Your task to perform on an android device: I organized a book club meeting, so I would like to set a reminder with the title and description of A Book Club Meeting, Remind me for the club meeting on October 1, 2023 at 1:00 pm and send it to all my colleagues Invite to this event on reminder app
Image 0: 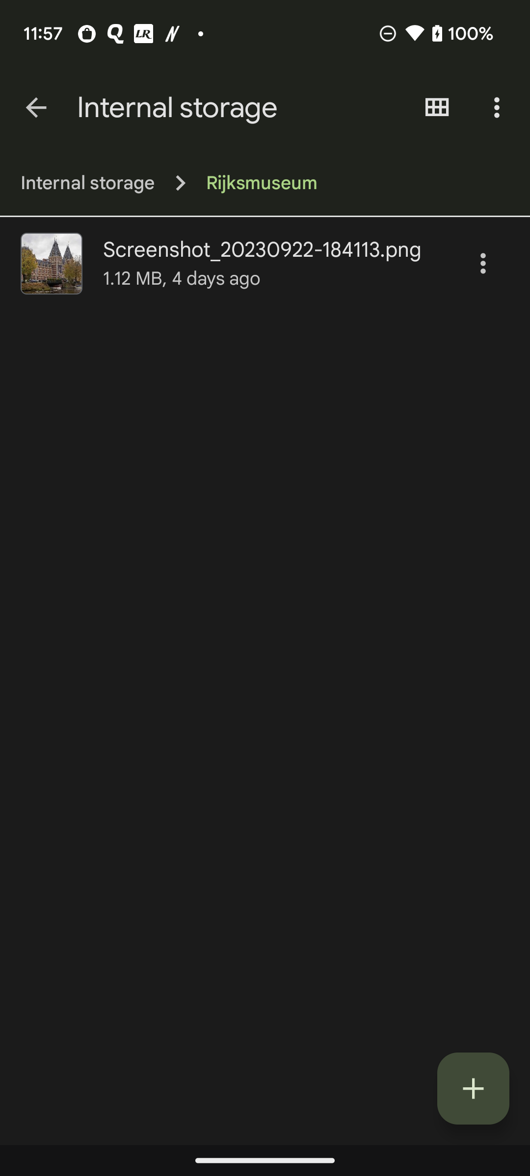
Open the Reminder app
Step 0: open app "Reminder"
Image 1: 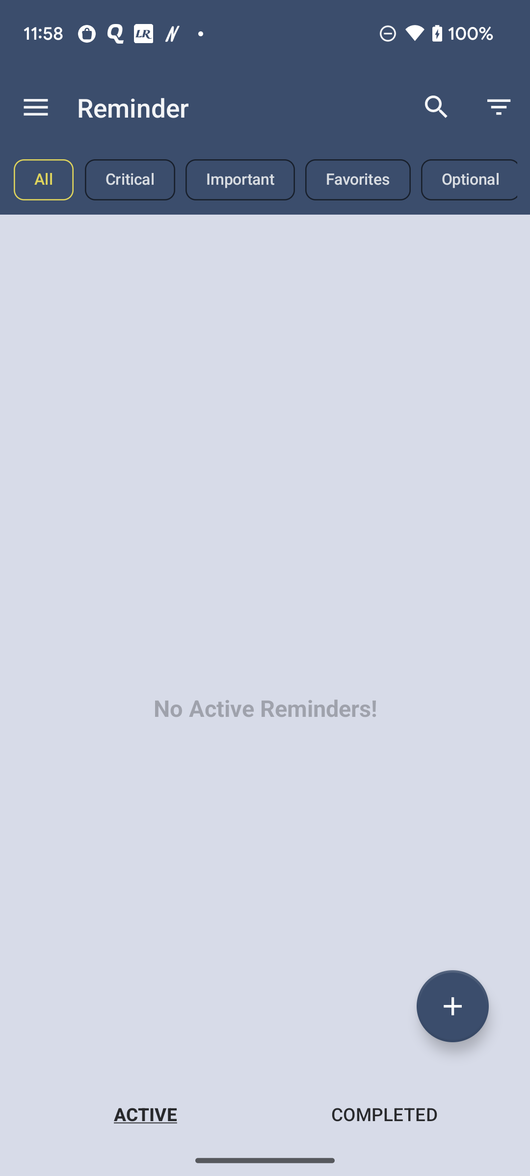
Click on the plus icon at the bottom of the screen
Step 1: click (452, 1006)
Image 2: 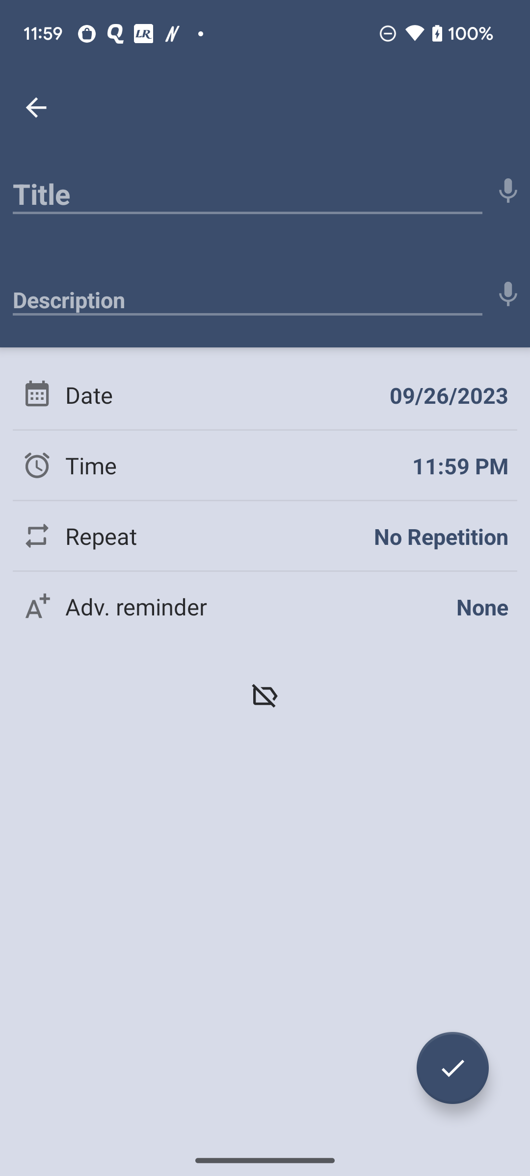
Click on the Title name 
Step 2: click (247, 189)
Image 3: 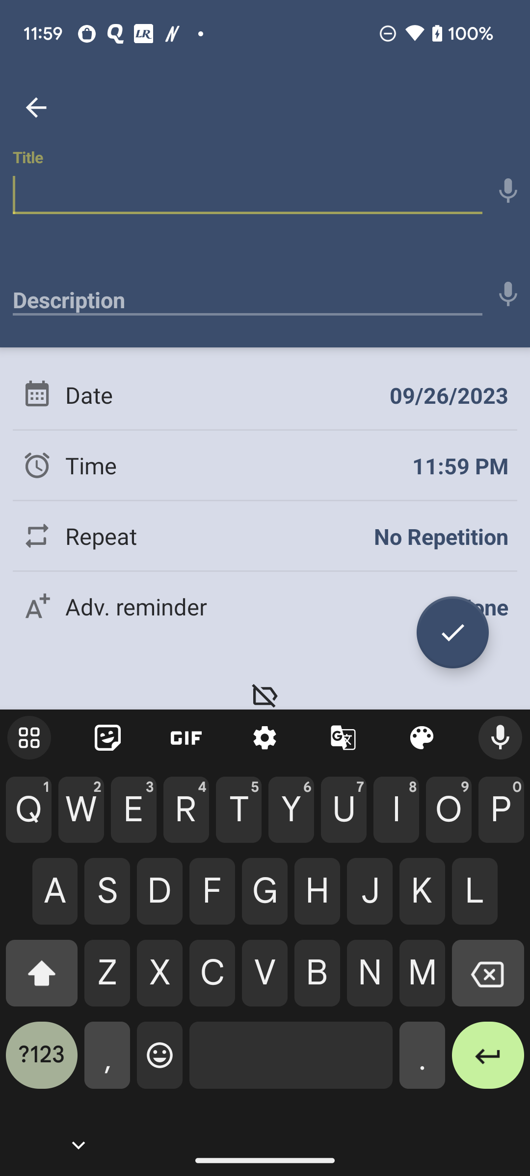
Type A Book Club Meeting in Title bar
Step 3: type "A Book Club Meeting"
Image 4: 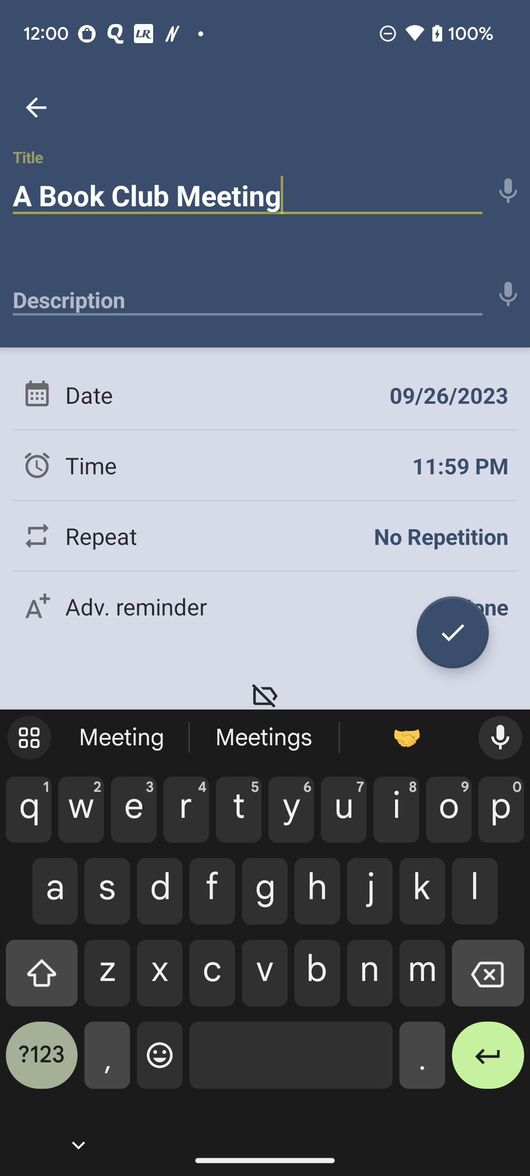
Click on the right tick icon 
Step 4: click (452, 632)
Image 5: 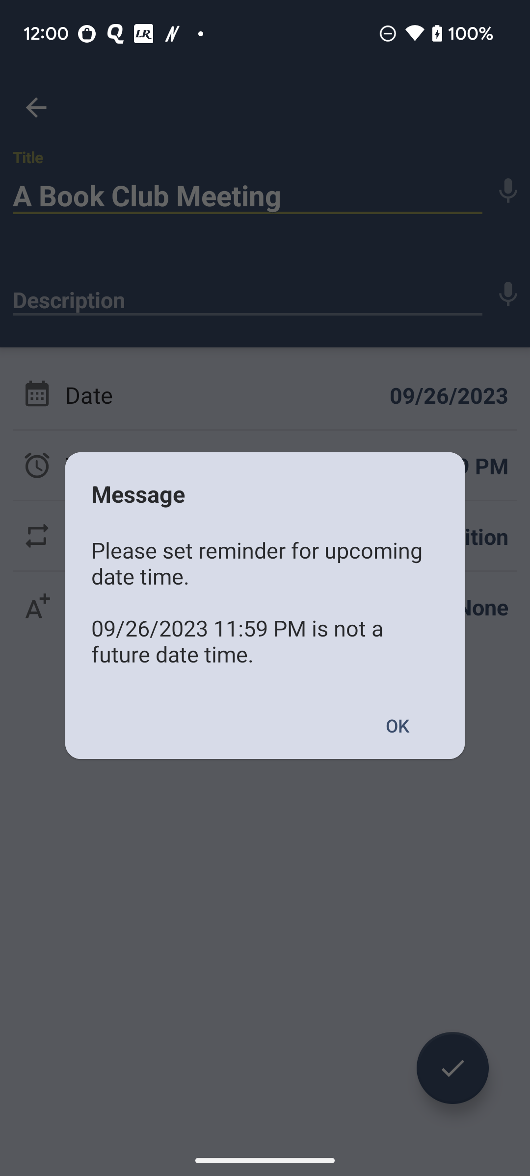
Click on the ok 
Step 5: click (397, 725)
Image 6: 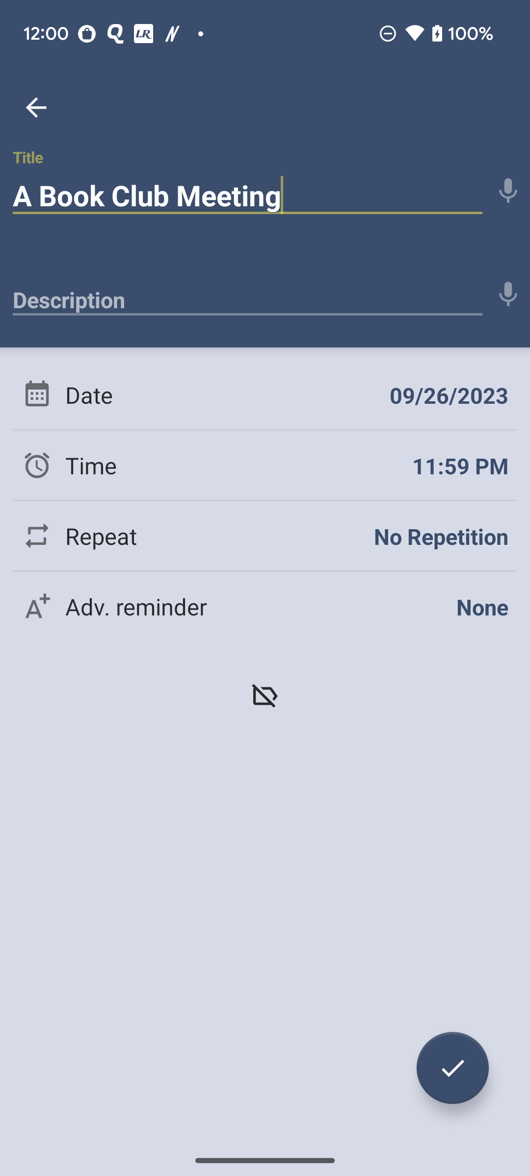
Click on the Description name 
Step 6: click (247, 294)
Image 7: 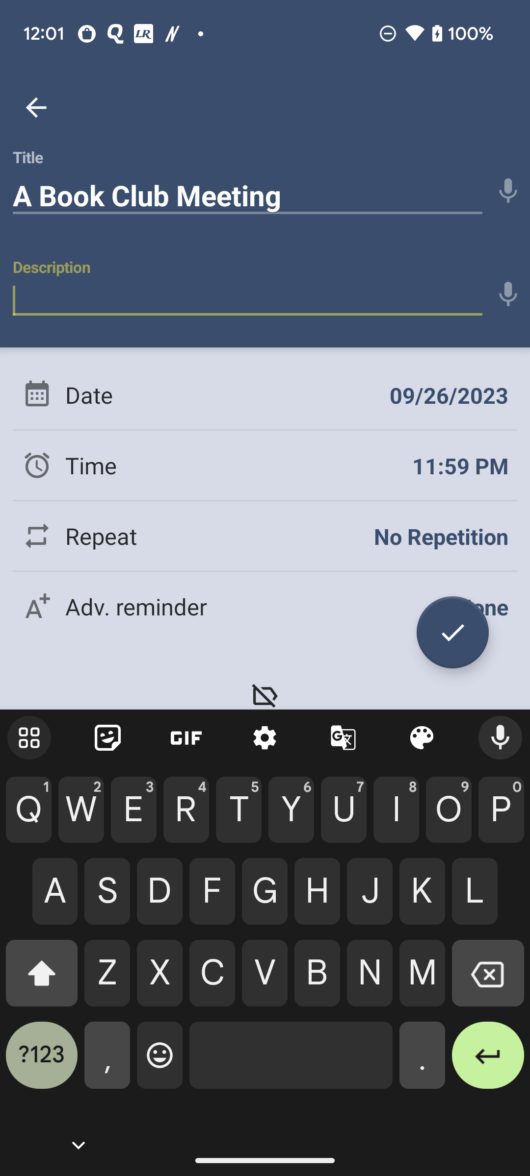
Type Remind me for the club meeting in Description bar 
Step 7: type "Remind me for the club meeting"
Image 8: 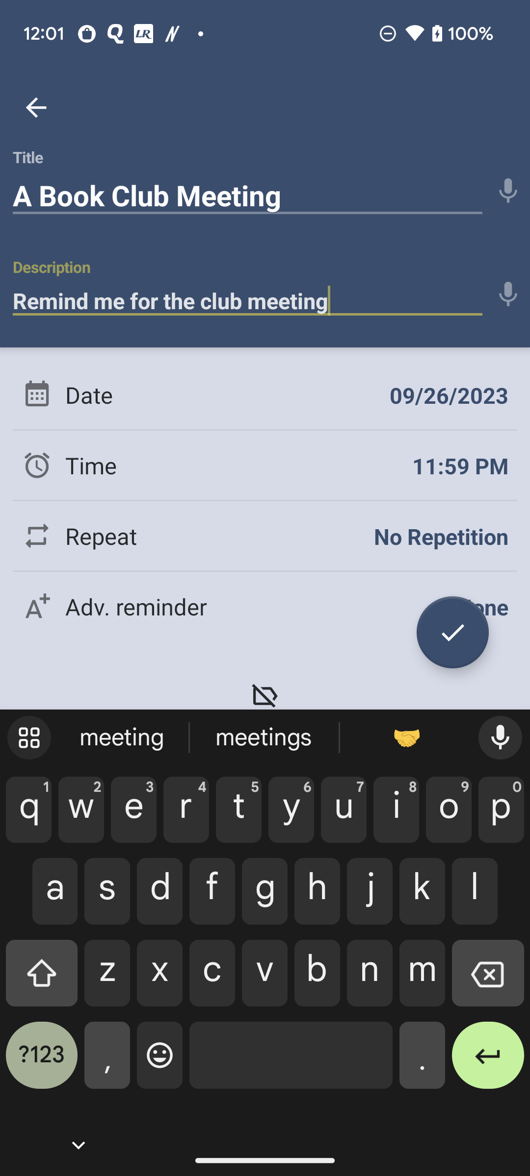
Click on the right tick icon 
Step 8: click (452, 632)
Image 9: 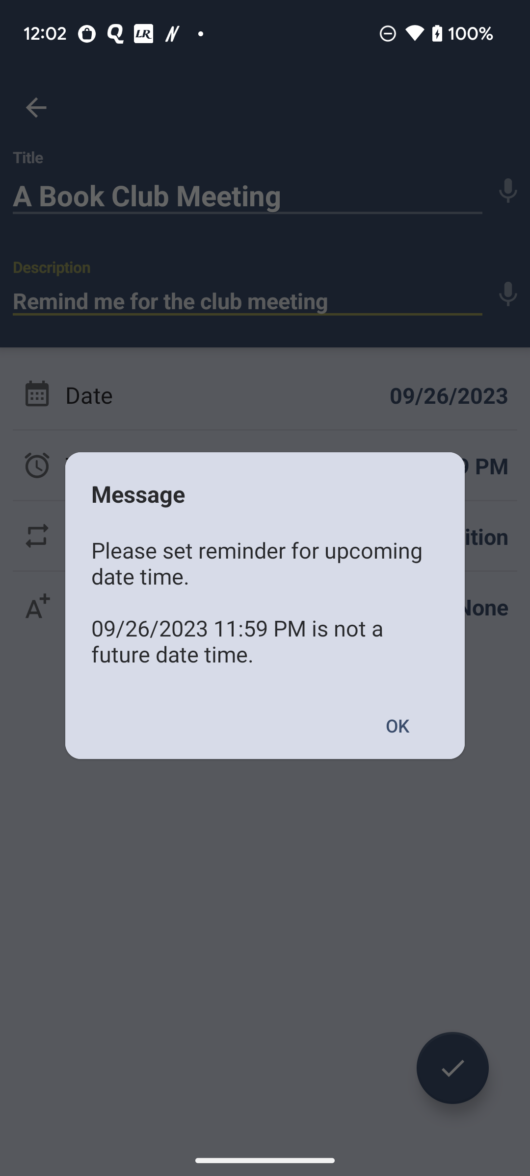
Click on the ok 
Step 9: click (397, 725)
Image 10: 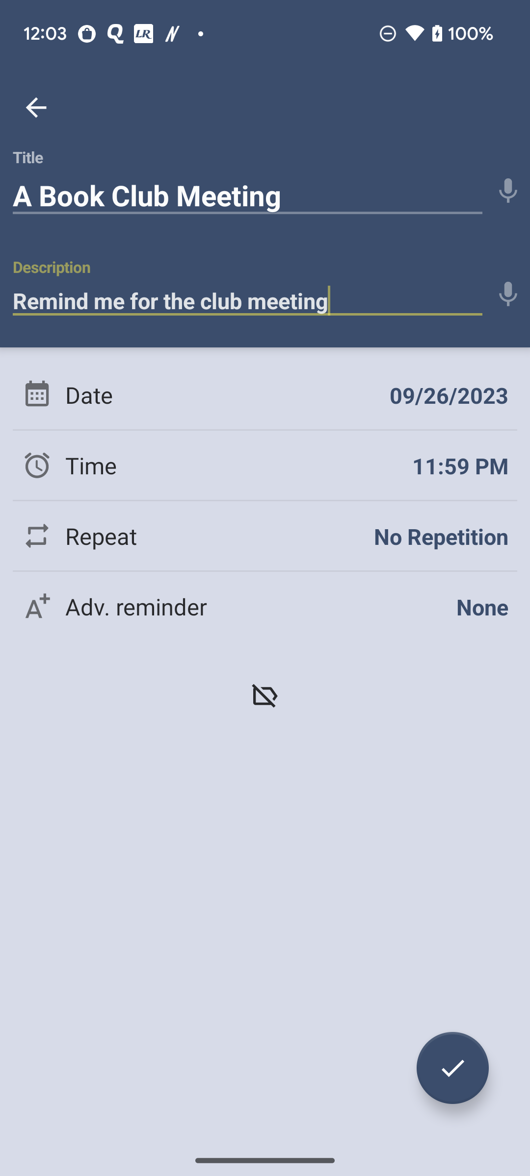
Click on the date icon option 
Step 10: click (206, 394)
Image 11: 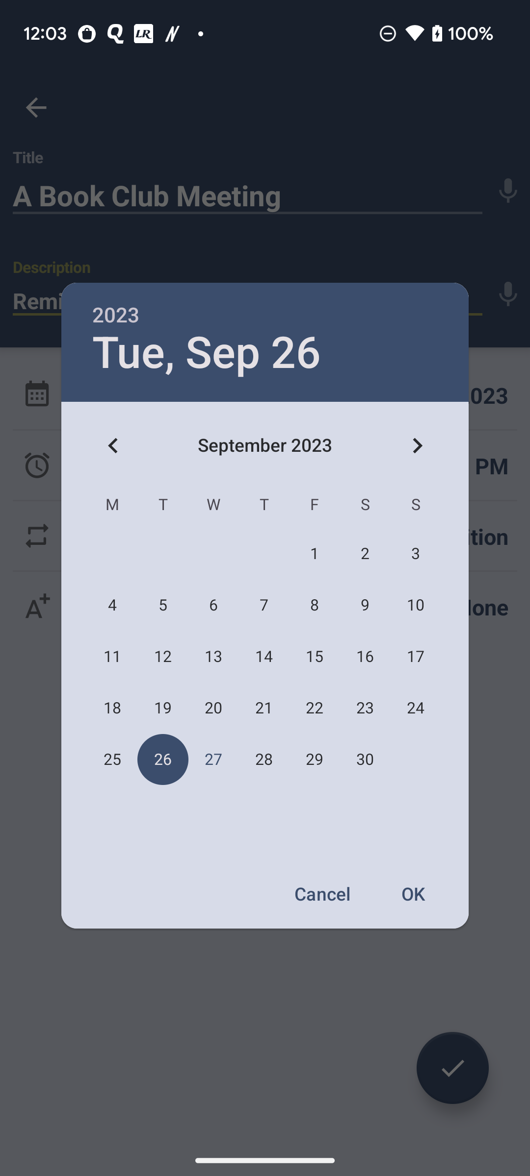
Click on the right arrow in the calendar 
Step 11: click (417, 445)
Image 12: 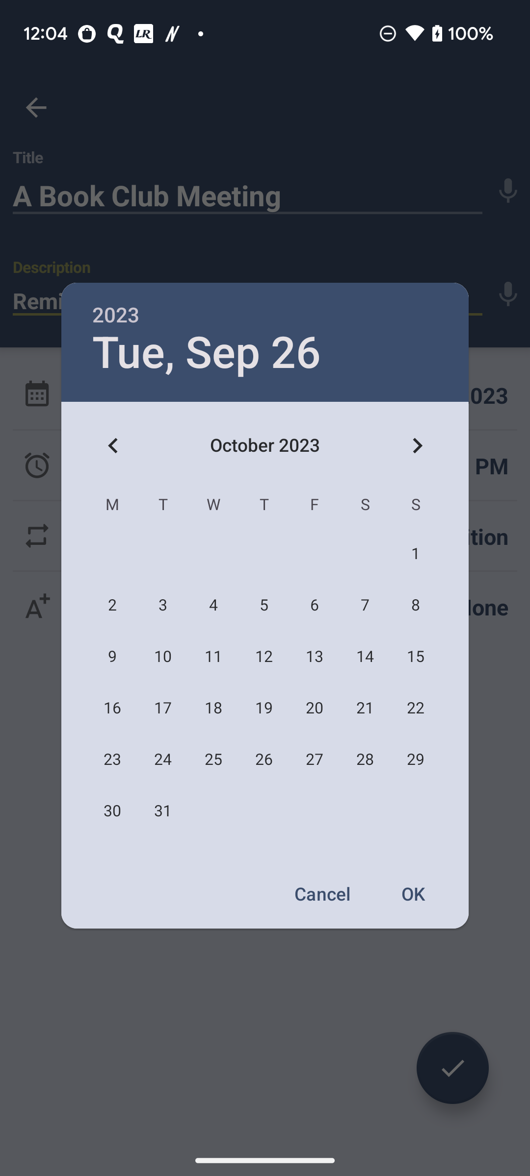
Click on the 1 October, 2023 date 
Step 12: click (416, 554)
Image 13: 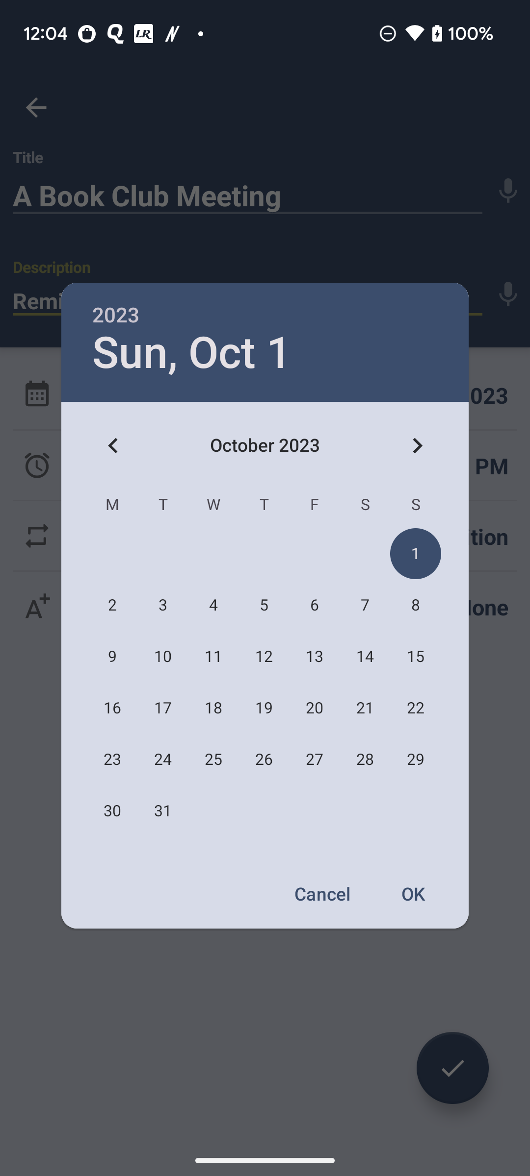
Click on the ok option in the calendar section 
Step 13: click (414, 893)
Image 14: 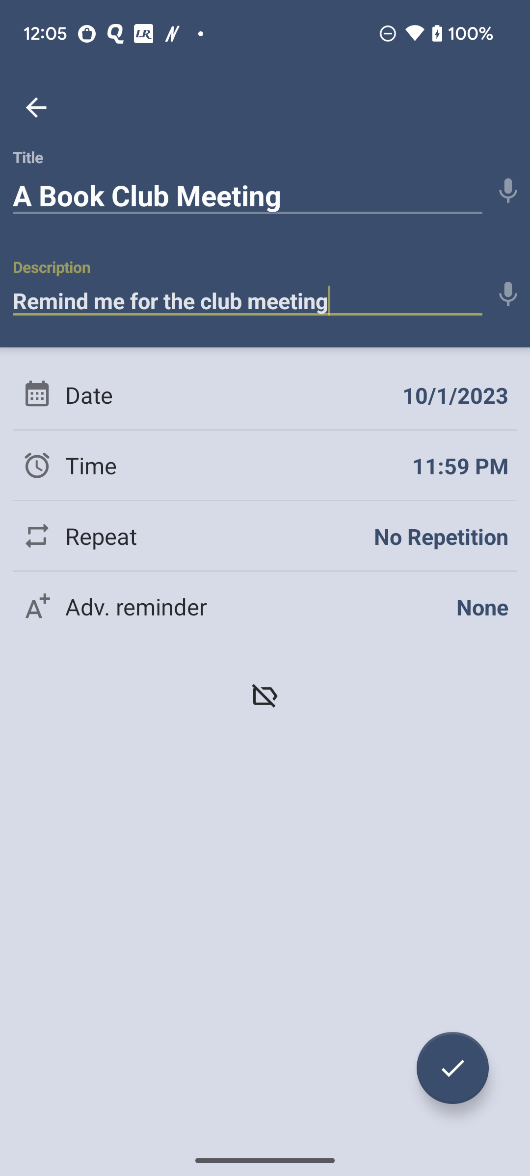
Click on the Time icon option 
Step 14: click (217, 465)
Image 15: 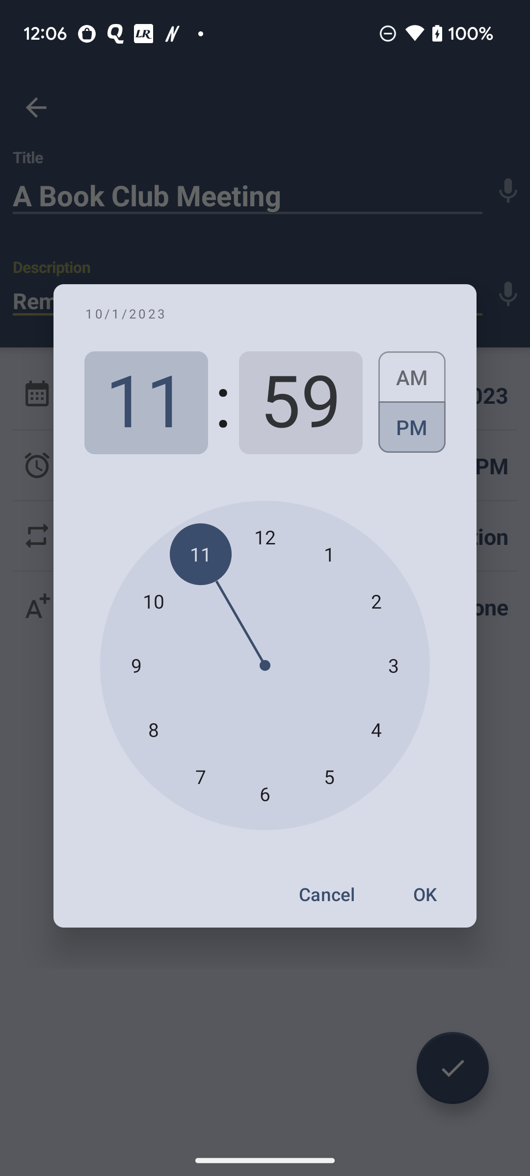
Click on the 1 in the clock 
Step 15: click (329, 554)
Image 16: 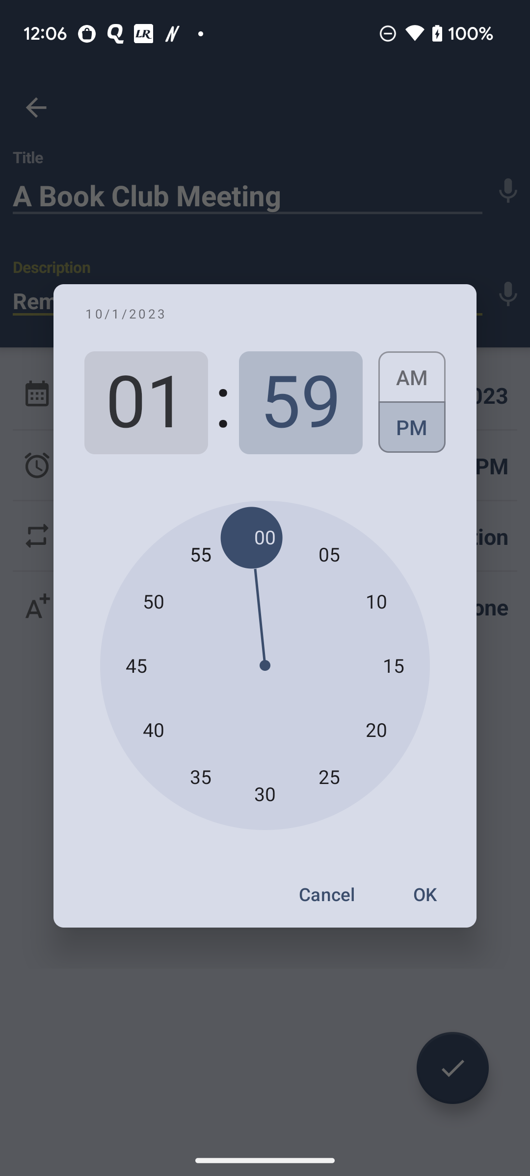
Click on the 00 in the clock 
Step 16: click (265, 537)
Image 17: 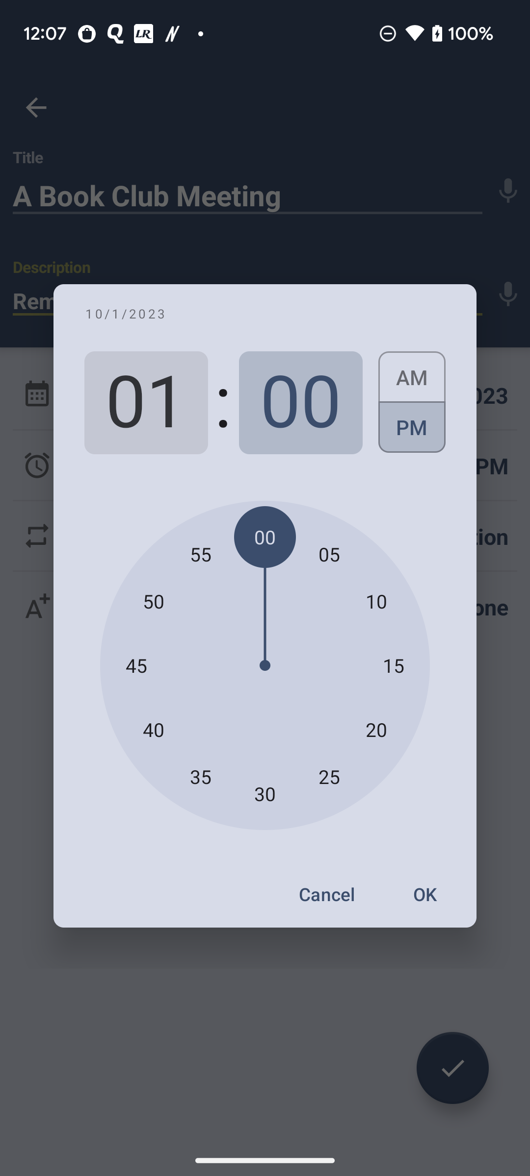
Click on the ok in the clock section
Step 17: click (424, 894)